Your task to perform on an android device: Delete the current timer
Image 0: 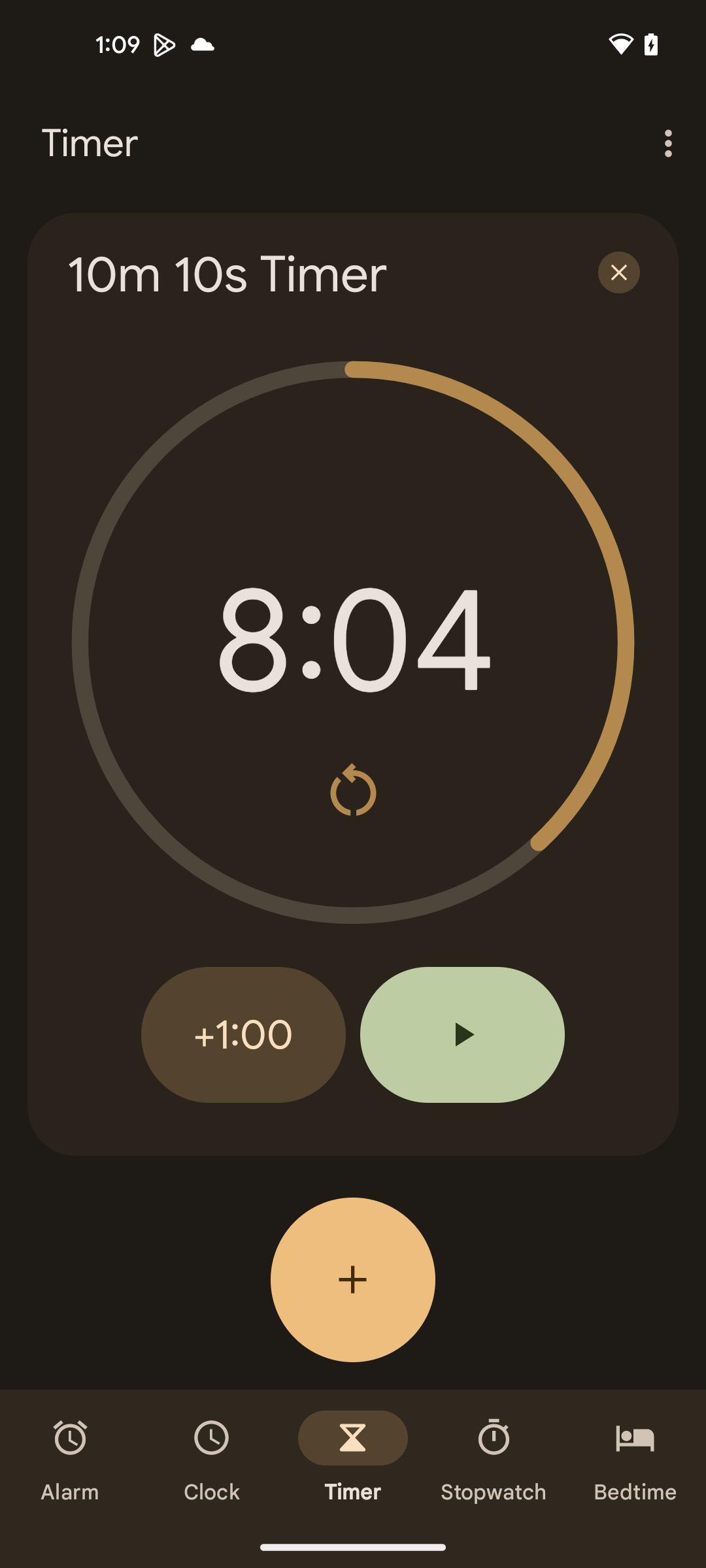
Click on the close option at the top right corner of the screen
Step 0: click (619, 272)